Your task to perform on an android device: Open the SmartCal app and convert 10 kilometers to meters 
Image 0: 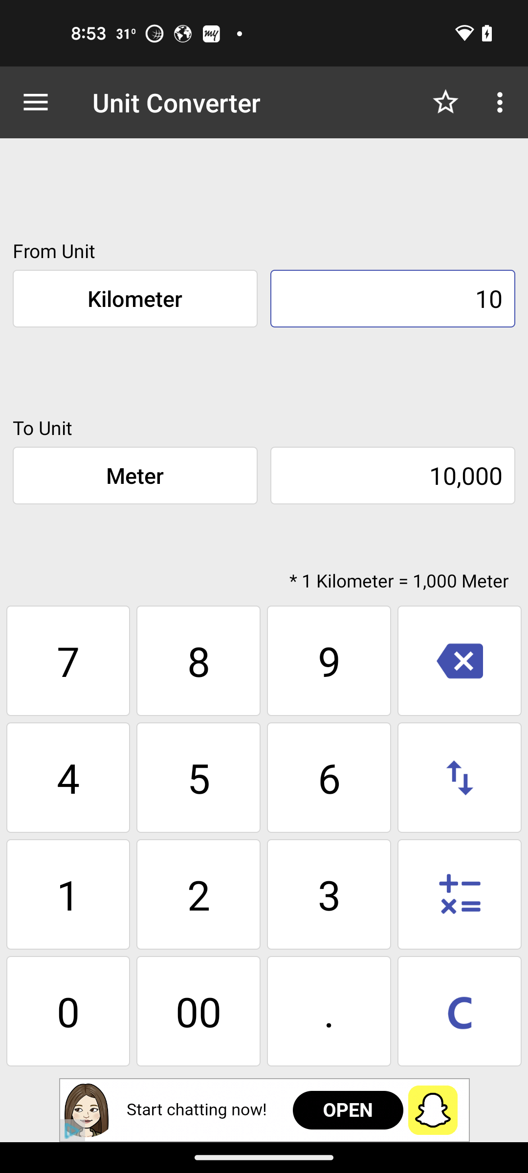
Open the SmartCal app
Step 0: open app "SmartCal"
Image 1: 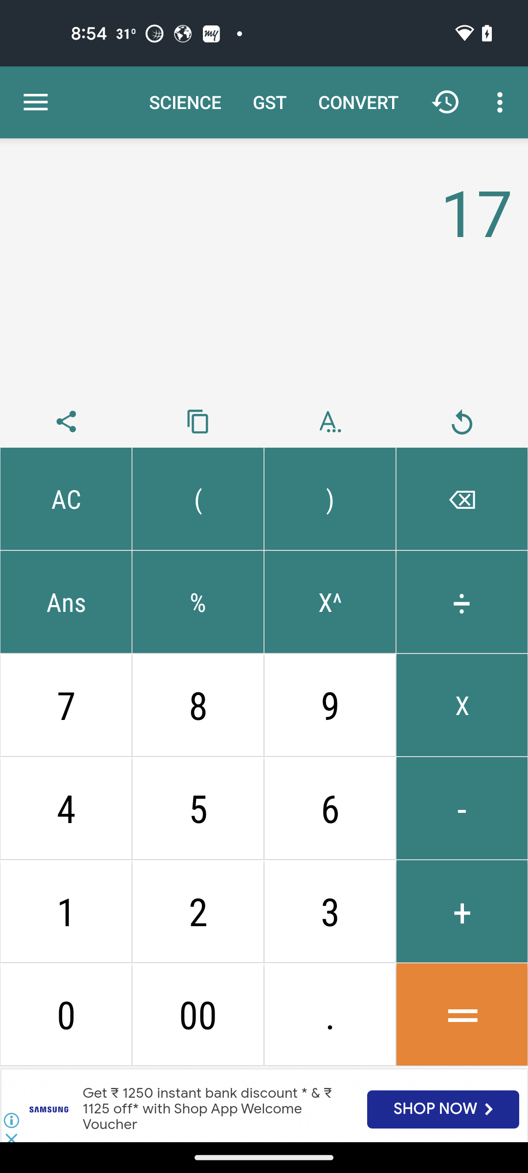
click on convert
Step 1: click (358, 102)
Image 2: 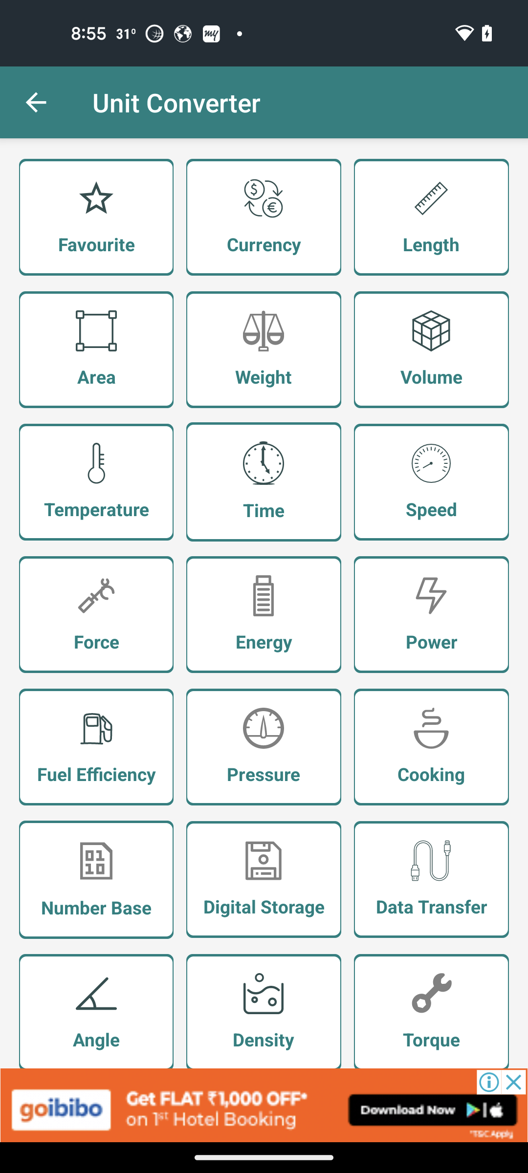
select length
Step 2: click (431, 217)
Image 3: 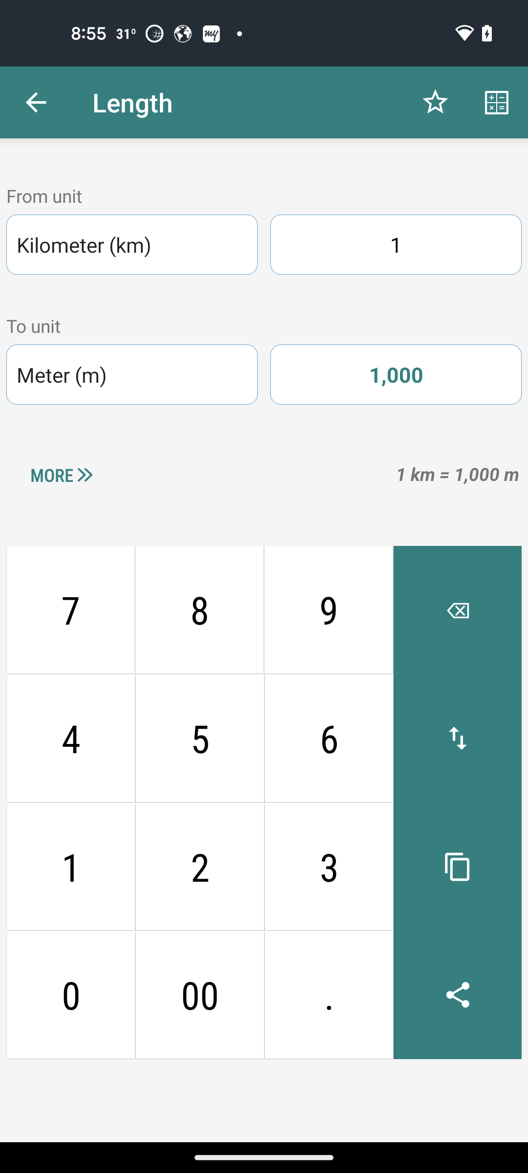
click on kilometer value
Step 3: click (396, 244)
Image 4: 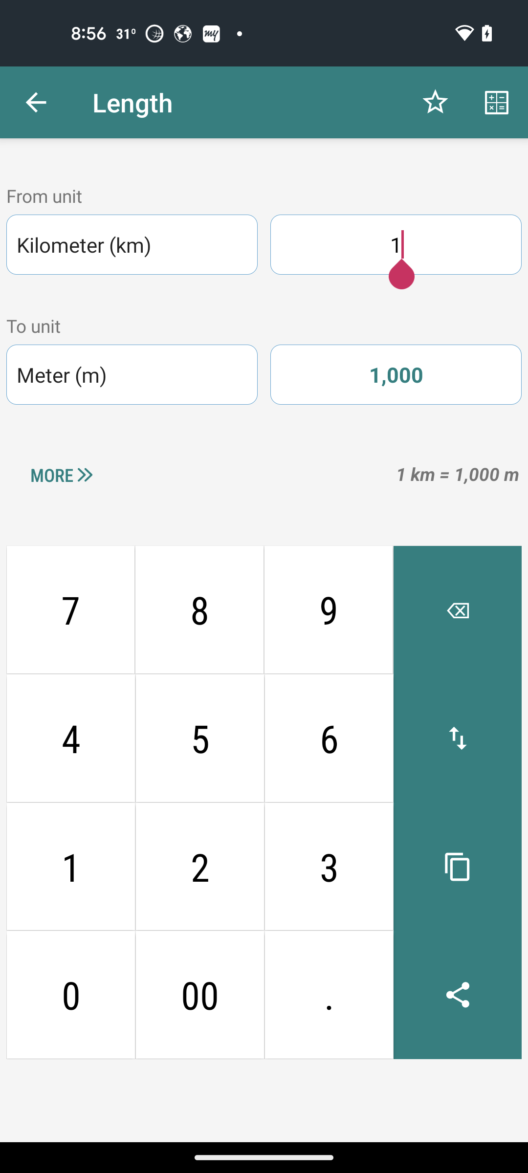
click on zero
Step 4: click (70, 994)